Your task to perform on an android device: I liked Quaker oats 1kg, rolled oats natural wholegrain, nutritious breakfast cereals thus i want to add in the cart.
Image 0: 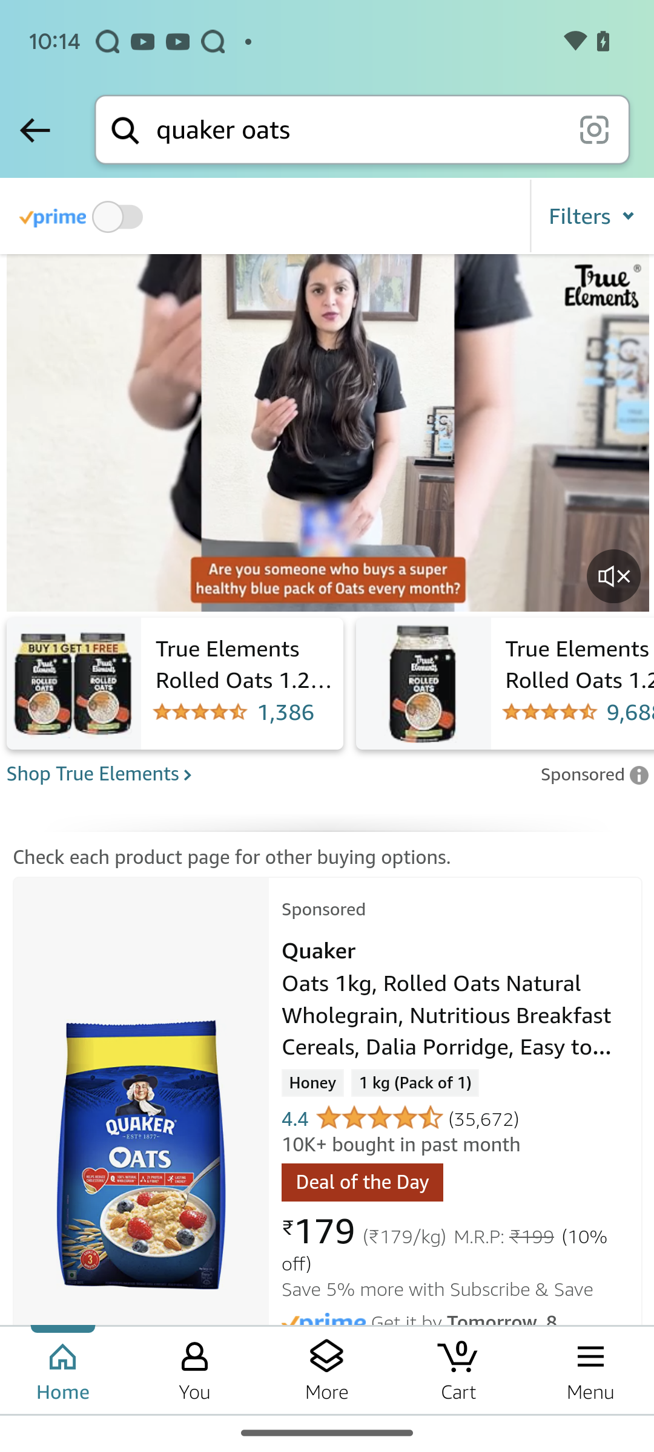
Click on the Quaker oats 1kg, rolled oats natural wholegrain, nutritious breakfast cereals
Step 0: click (328, 752)
Image 1: 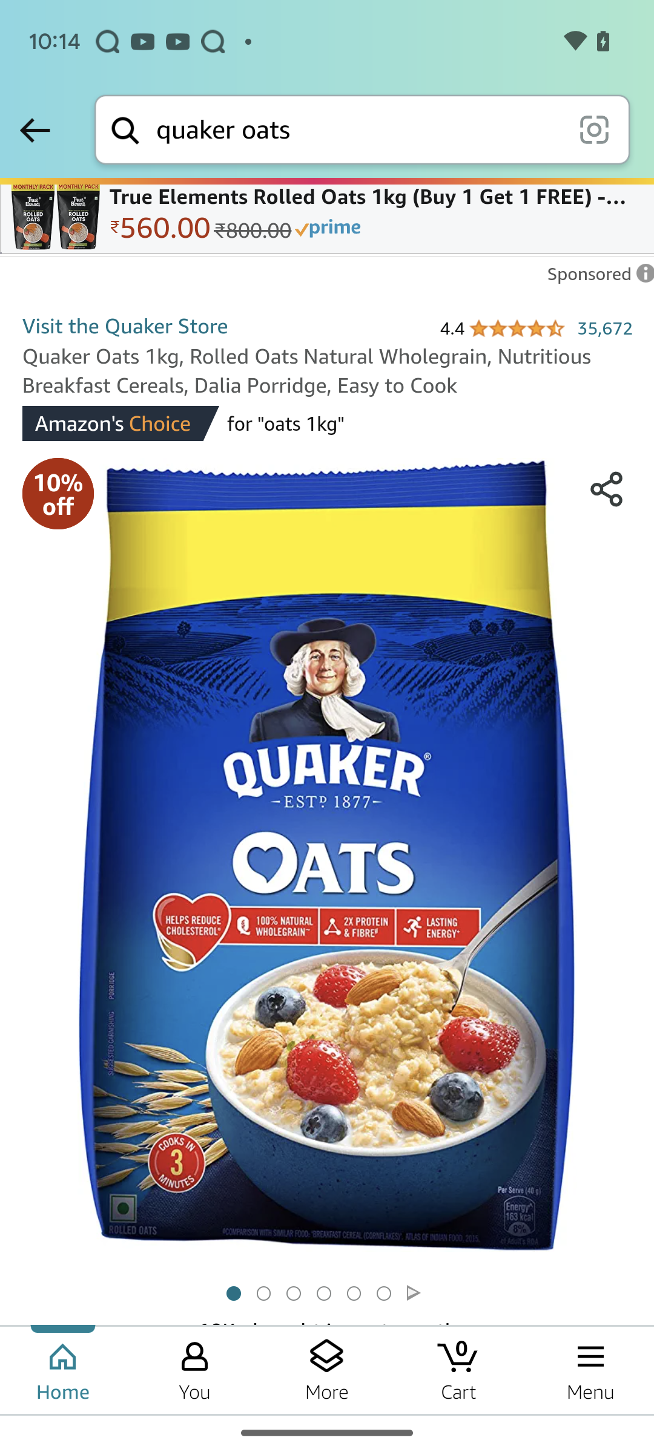
Swipe up to add it in the cart
Step 1: scroll down
Image 2: 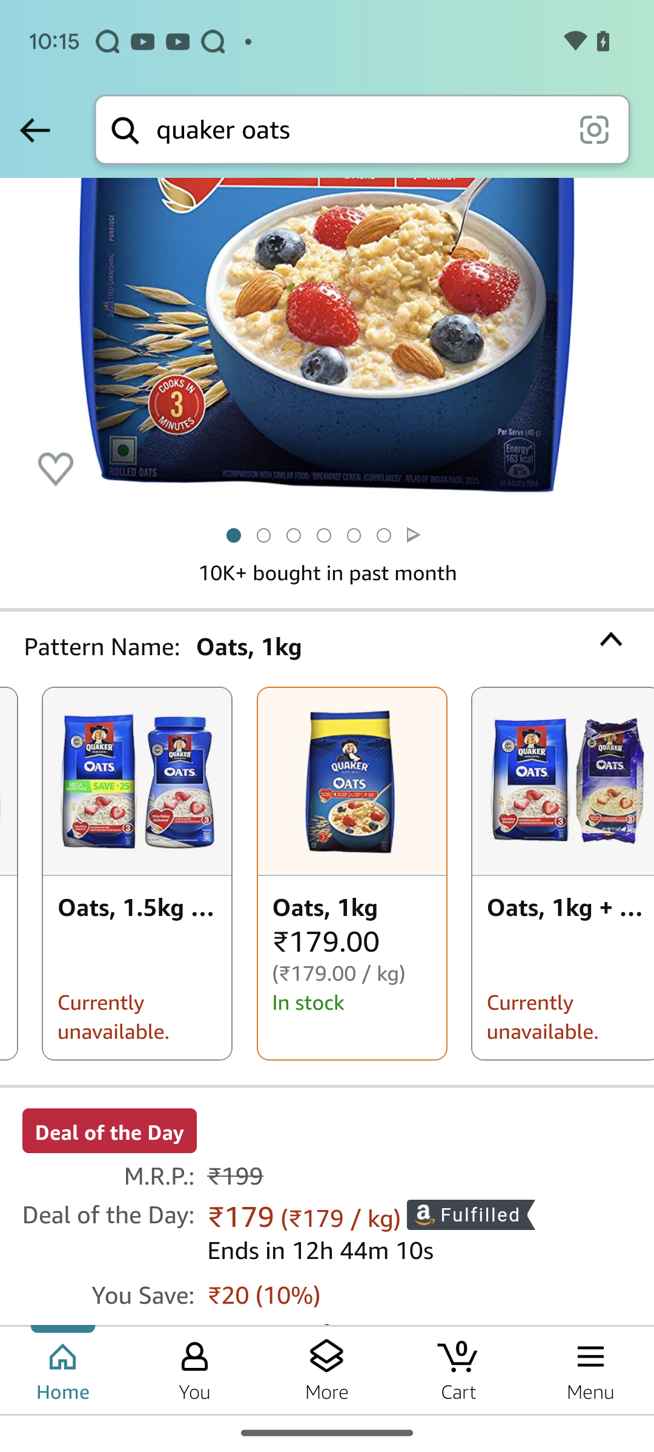
Swipe up to add it in the cart
Step 2: scroll down
Image 3: 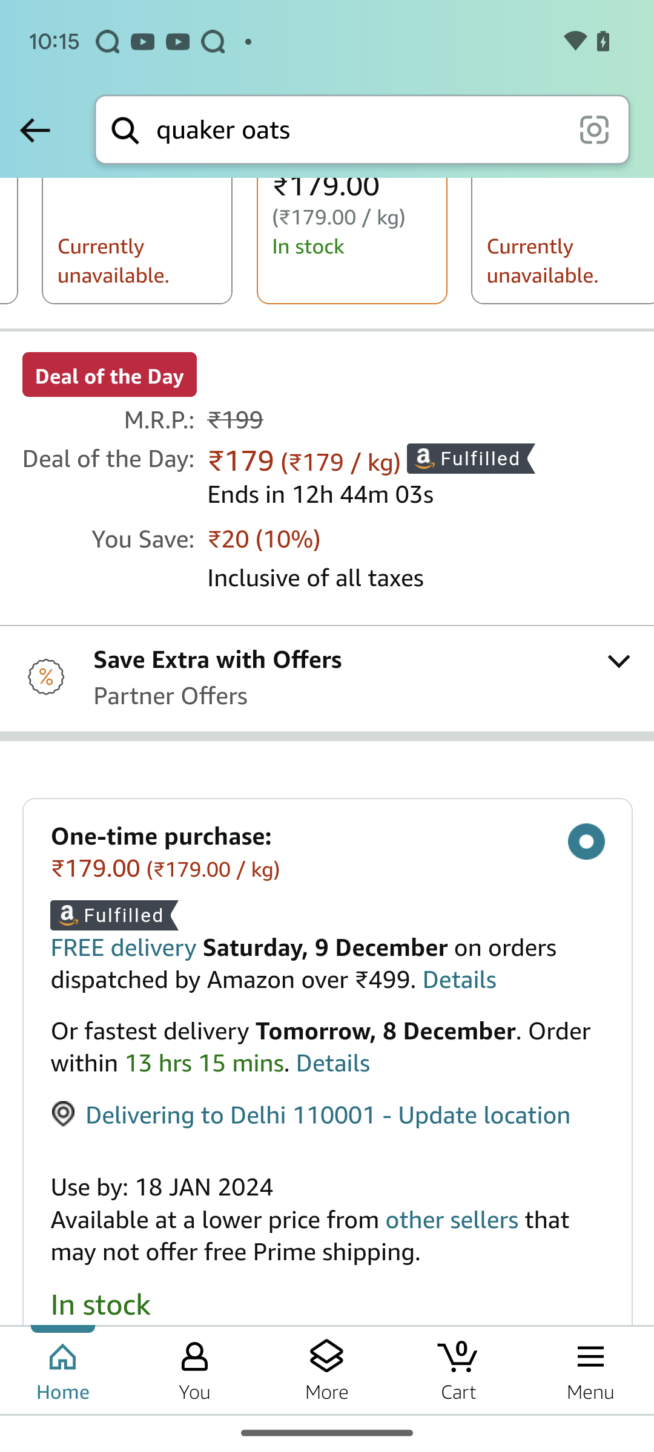
Swipe up to add it in the cart
Step 3: scroll down
Image 4: 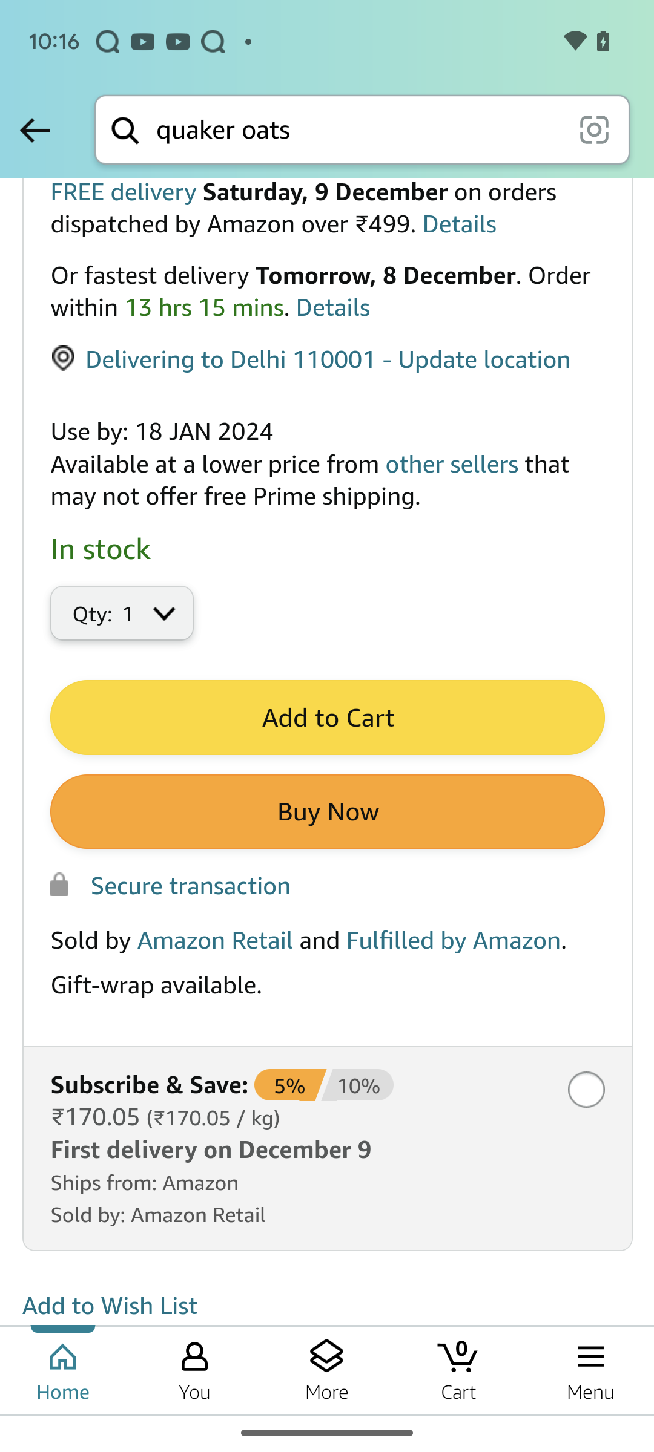
Click on Add to Cart option
Step 4: click (327, 718)